Your task to perform on an android device: Check other customers' opinions about the G-N23 shoe imports women's shoes 2023 by reading their reviews.
Image 0: 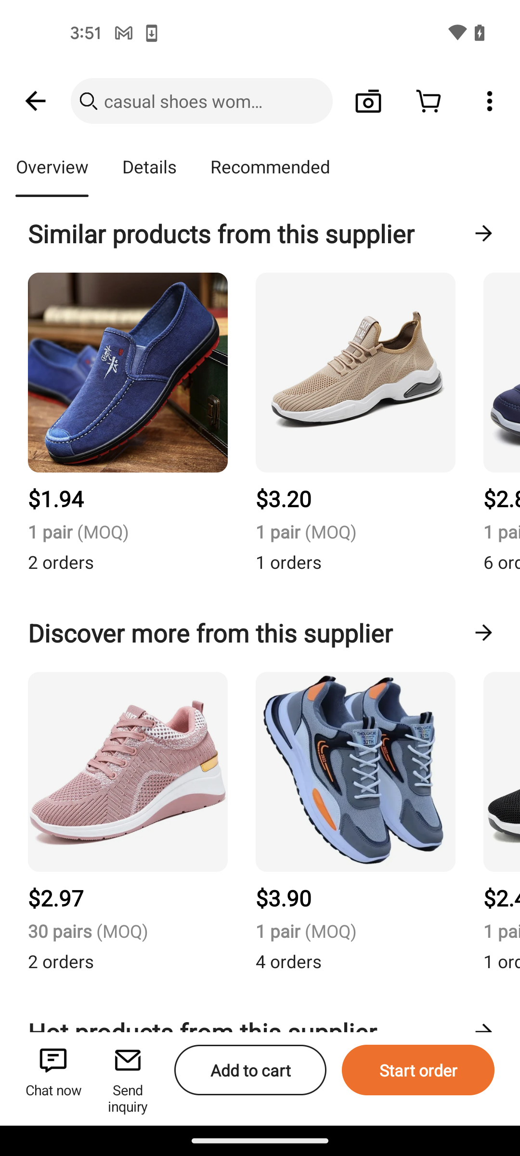
Swipe down to view the reviews
Step 0: scroll up
Image 1: 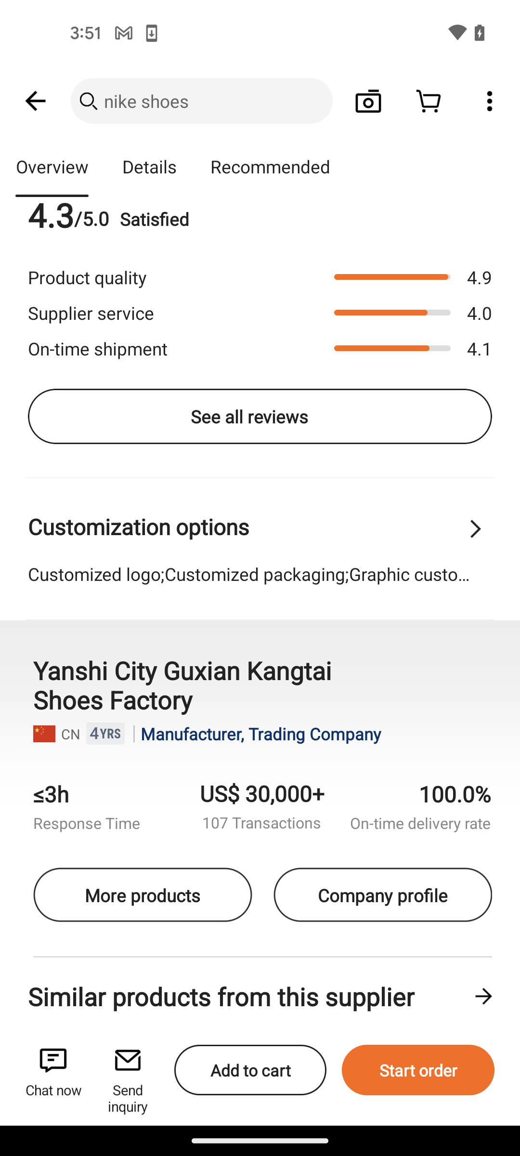
Swipe down to view the reviews
Step 1: wait
Image 2: 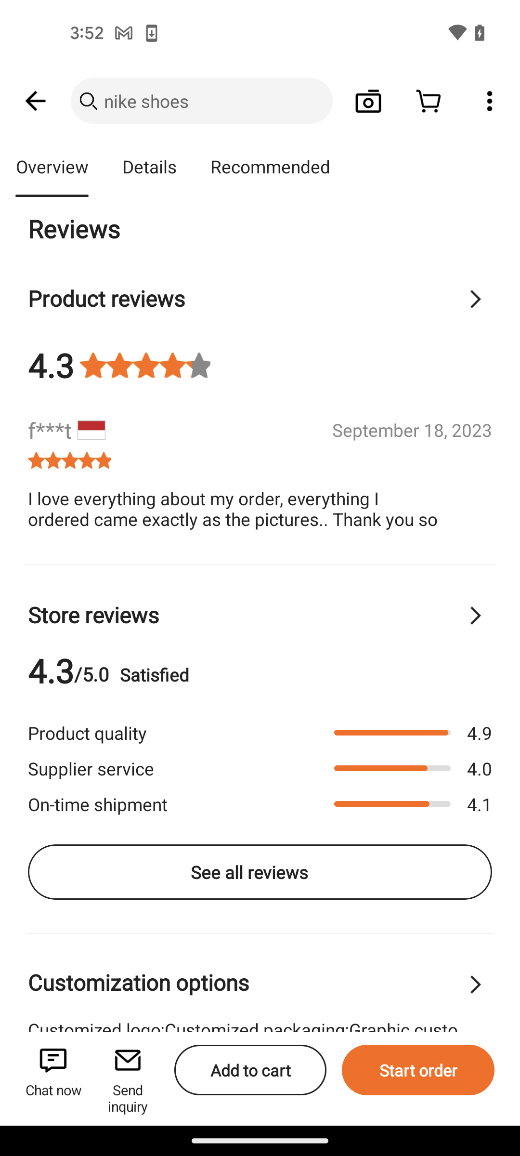
Tap on the see all reviews button
Step 2: click (249, 872)
Image 3: 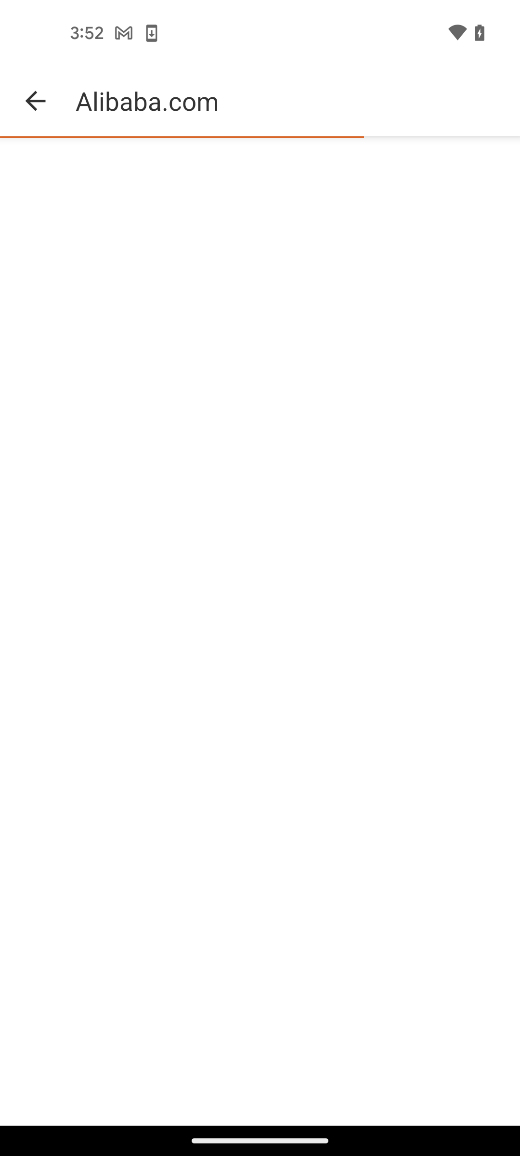
Tap on the see all reviews button
Step 3: wait
Image 4: 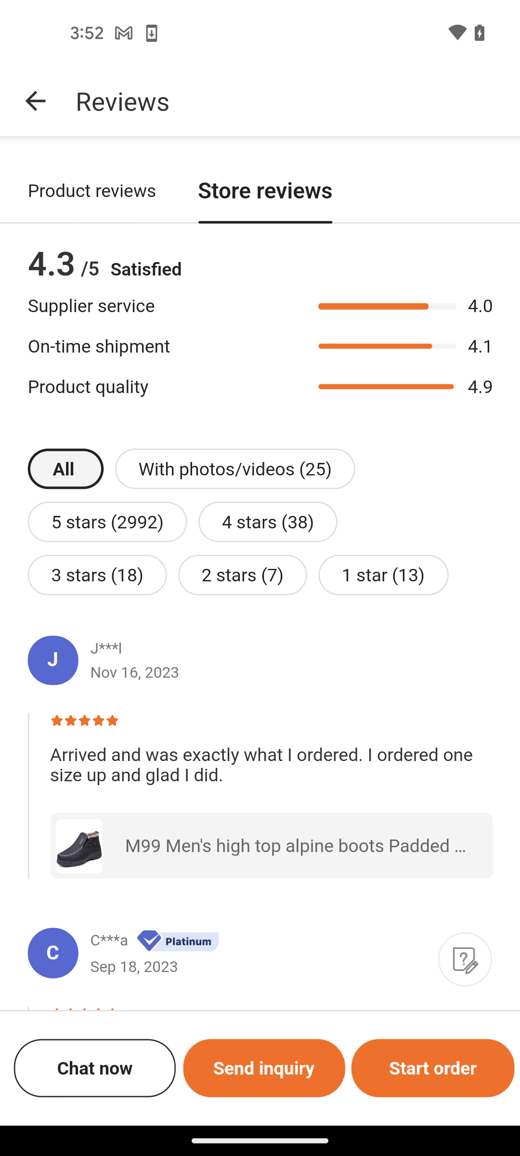
Swipe up to view more reviews
Step 4: scroll down
Image 5: 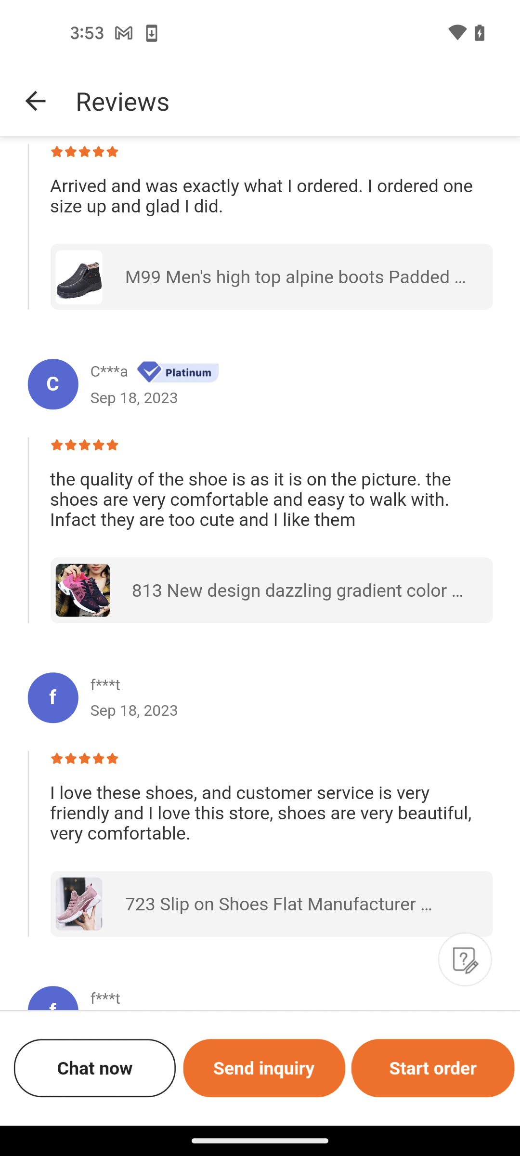
Swipe up to view more reviews
Step 5: scroll down